Your task to perform on an android device: Open the wattpad app and share 'The adventures of tintin ' file with my buddy karin at karin.iversen@example.com using Gmail.
Image 0: 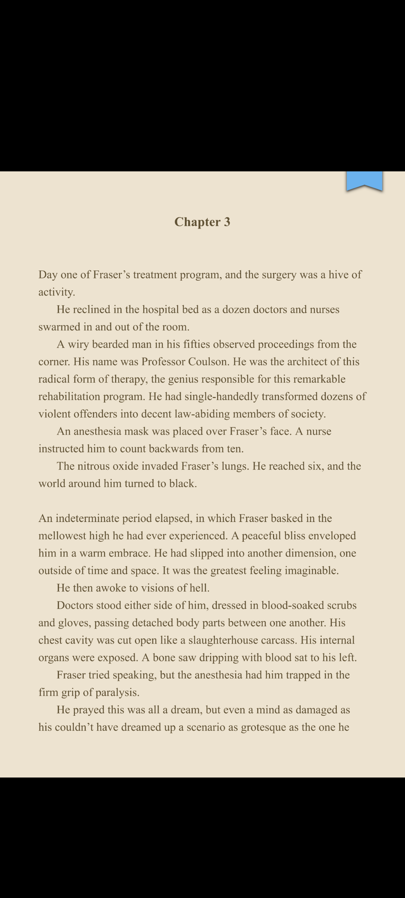
Open the wattpad app
Step 0: open app "Wattpad"
Image 1: 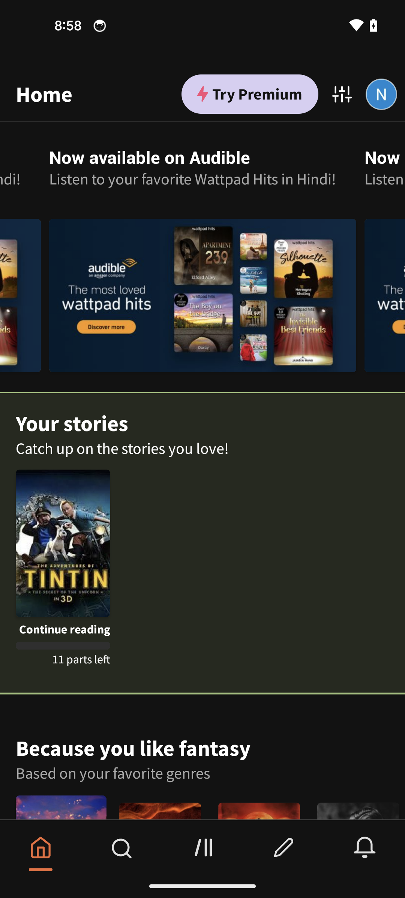
Tap on the 'The adventures of tintin' book
Step 1: click (63, 543)
Image 2: 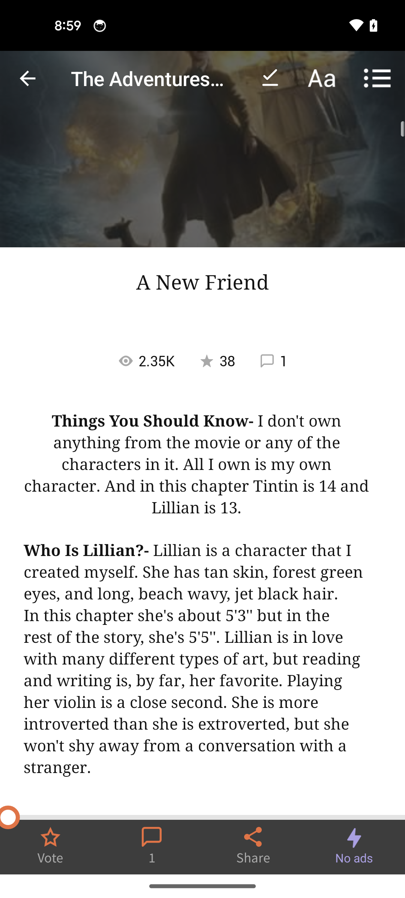
Tap on the share option at the bottom of the screen
Step 2: click (253, 847)
Image 3: 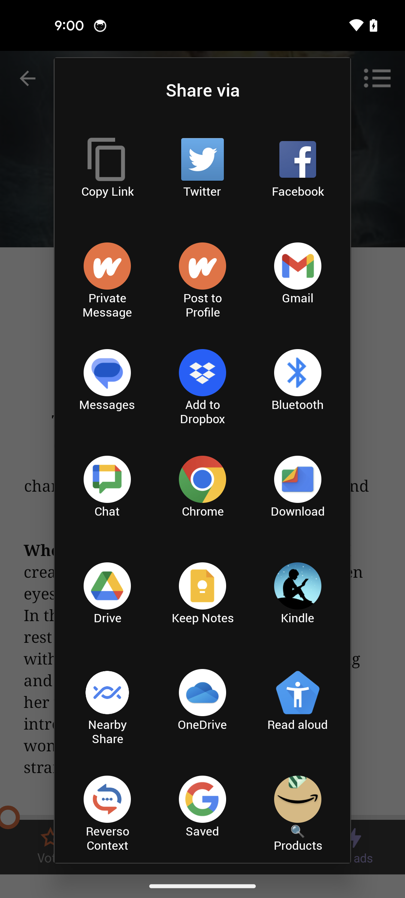
Select the gmail option
Step 3: click (298, 266)
Image 4: 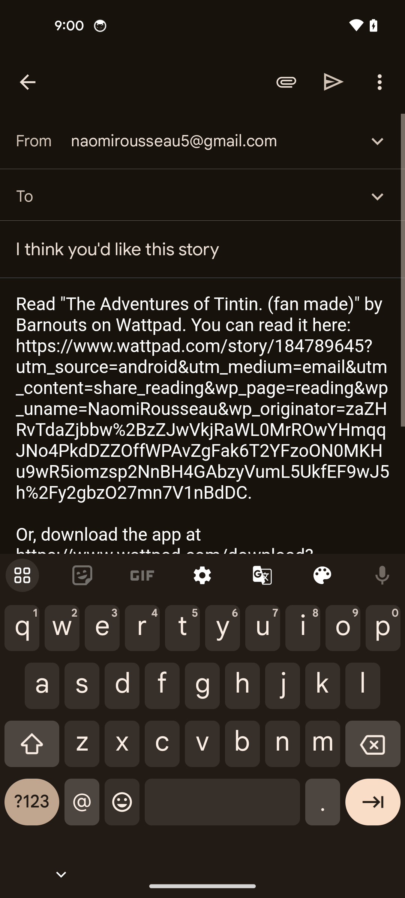
Search the recipient id to karin.iversen@example.com
Step 4: type "karin.iversen@example.com"
Image 5: 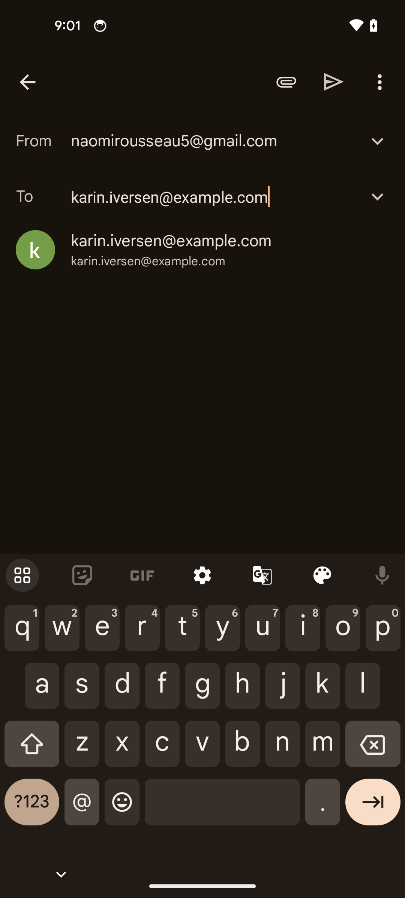
Select the search result
Step 5: click (72, 25)
Image 6: 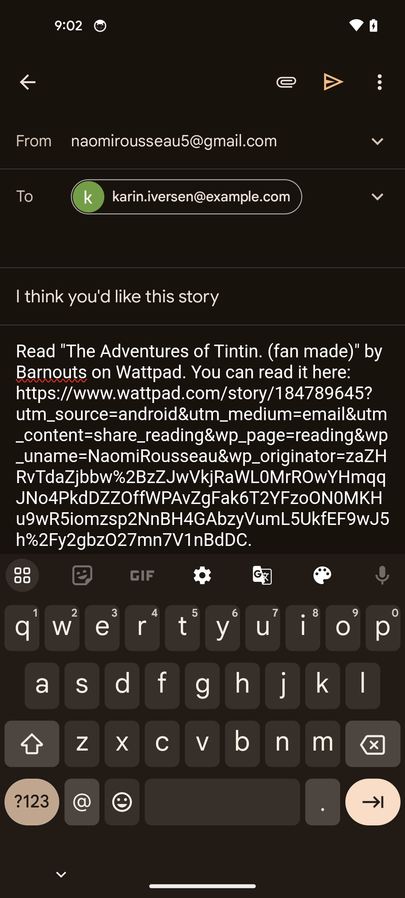
Tap on the send icon
Step 6: click (72, 25)